Your task to perform on an android device: I am a fan of Luciano Pavarotti.I love to listen to him. Subscrine this channel in the YouTube app
Image 0: 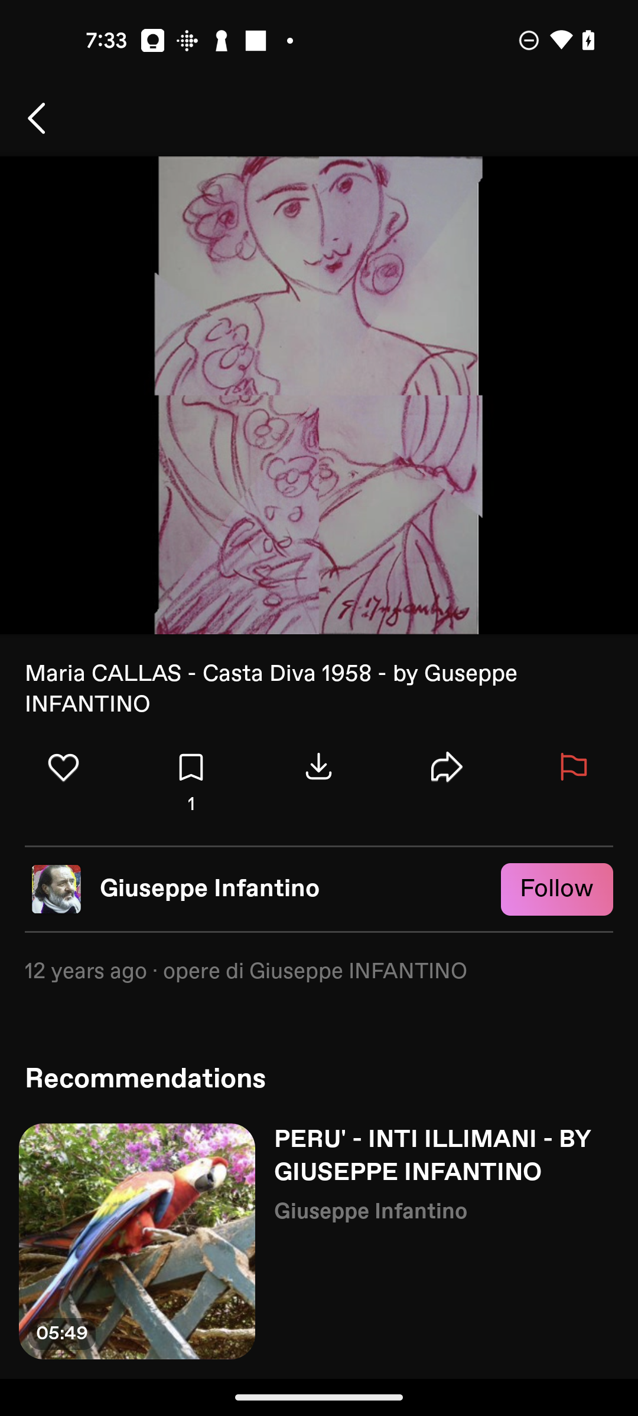
Open the YouTube app
Step 0: open app "YouTube"
Image 1: 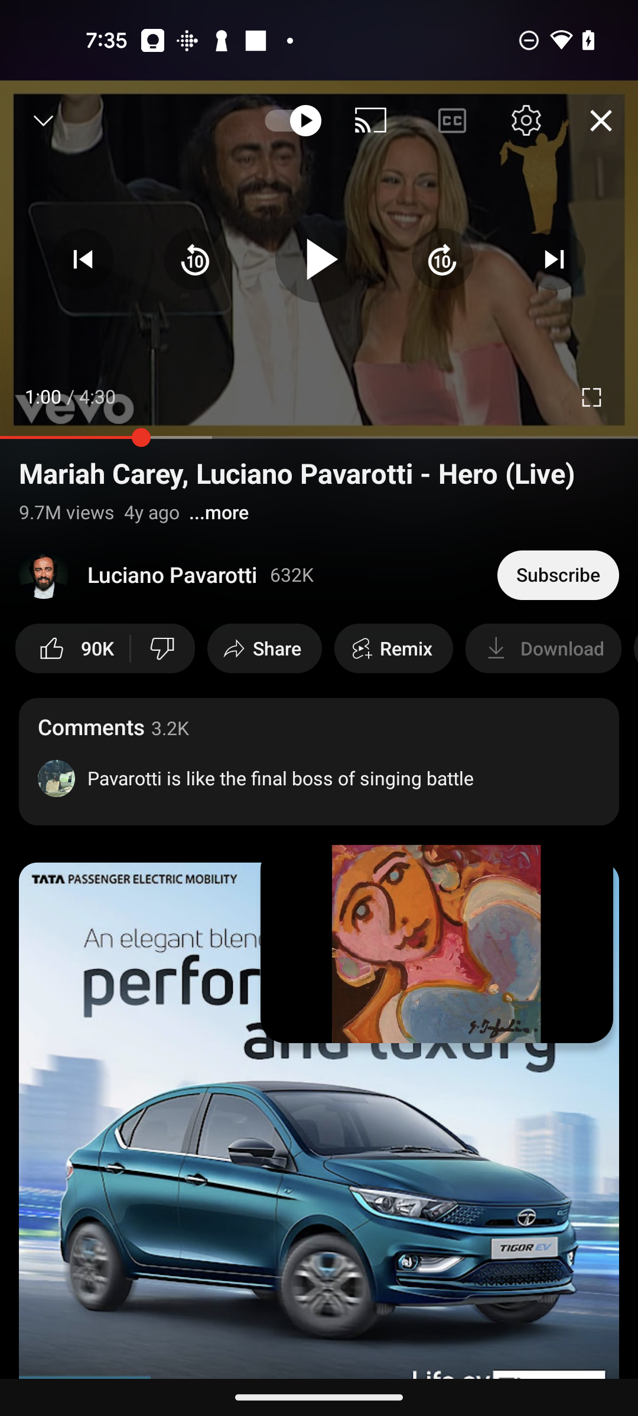
Click on the Subscribe button at the right of the screen
Step 1: click (558, 575)